Your task to perform on an android device: I would like to read the reviews  of Torald desk white study table.
Image 0: 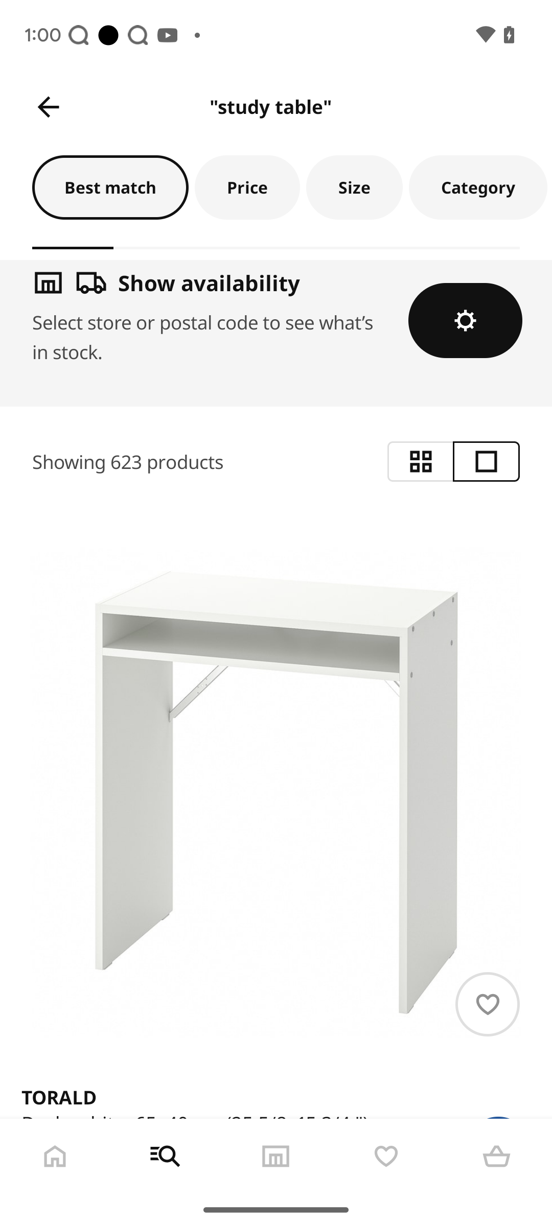
Click on the Torald desk white study table
Step 0: click (276, 793)
Image 1: 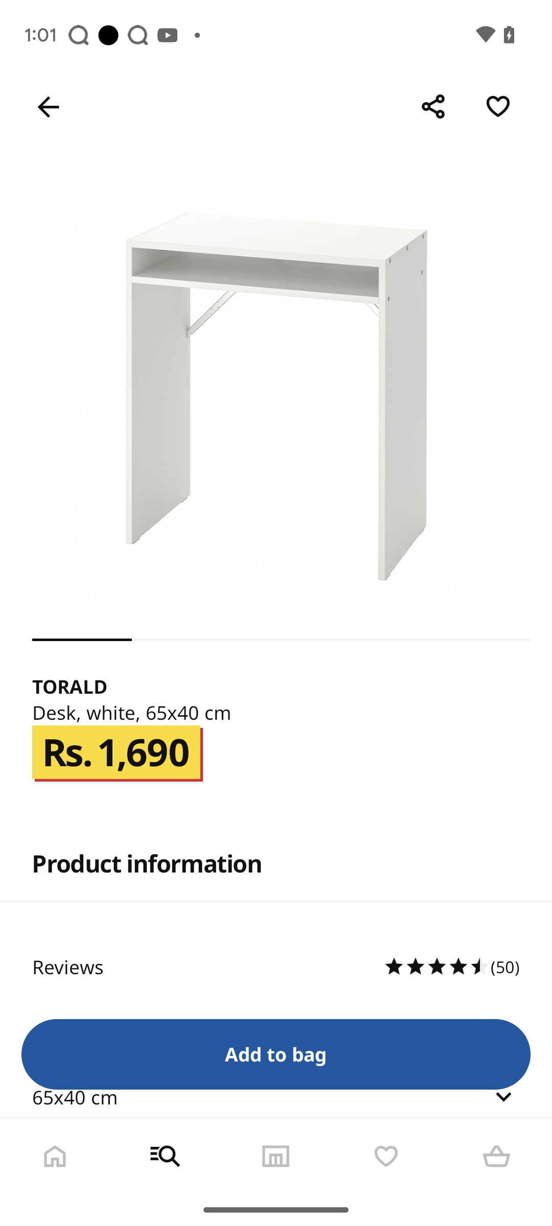
click on the reviews section
Step 1: click (208, 966)